Your task to perform on an android device: I want to search for activities to do in Goa on the EaseMyTrip app, to see If I could make a plan coming February.
Image 0: 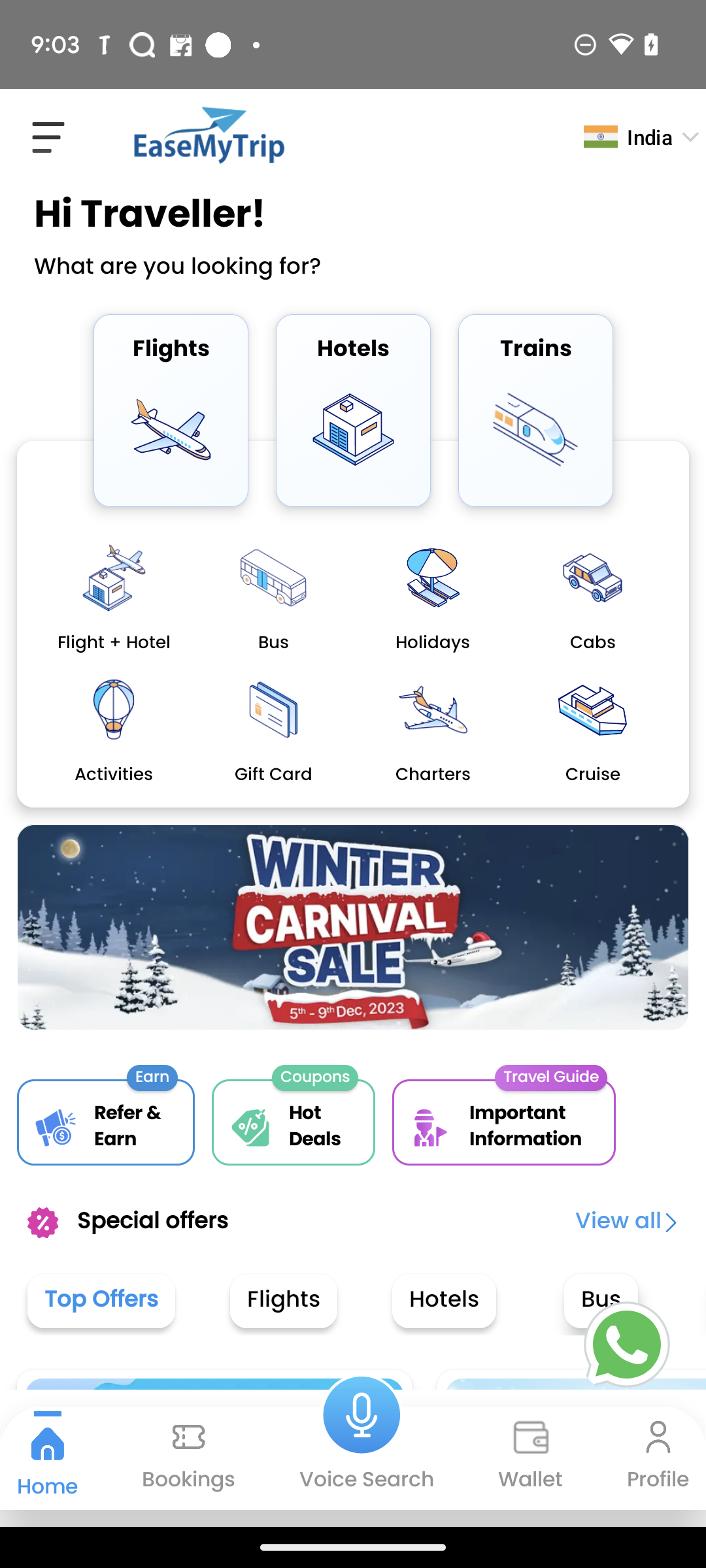
Click on the Activities option.
Step 0: click (114, 733)
Image 1: 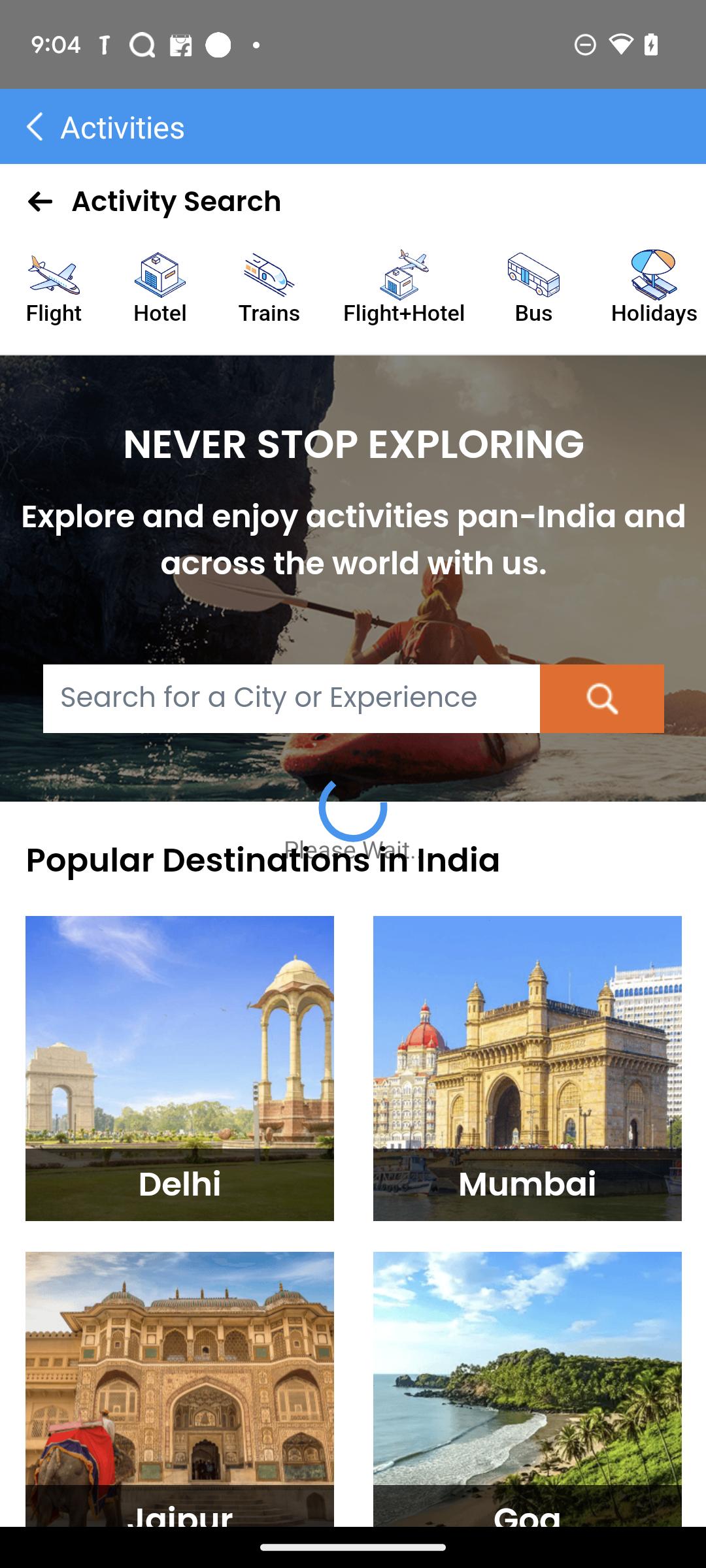
Click on the Goa option.
Step 1: click (512, 1343)